Your task to perform on an android device: My wife told me that before purchasing any shirt, compare the price of it with that of other sellers. This Mens Patchwork Button Up Corduroy Preppy Plaid Hooded Shirts seems good, and I want to purchase it, but I need to compare its price with other sellers. So compare the price of the Mens Patchwork Button Up Corduroy Preppy Plaid Hooded Shirts with other sellers in the Banggood app.
Image 0: 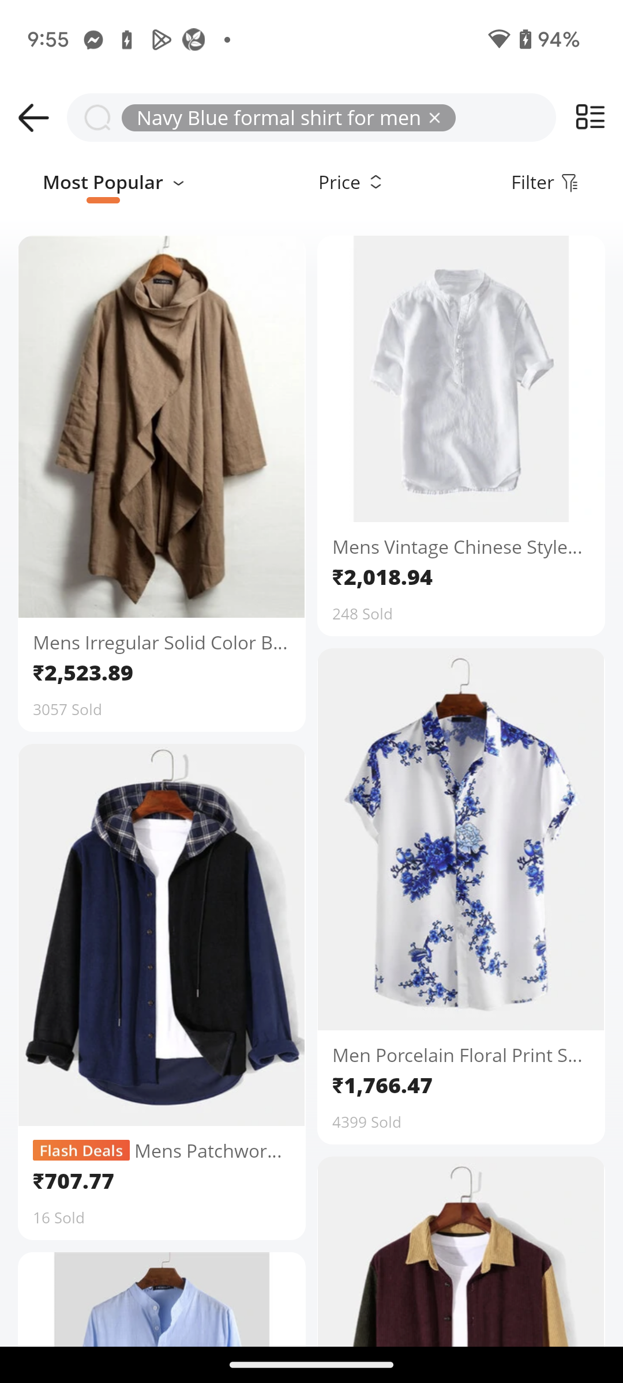
Click on the Mens Patchwork Button Up Corduroy Preppy Plaid Hooded Shirts to view the price of other sellers of this product.
Step 0: click (161, 935)
Image 2: 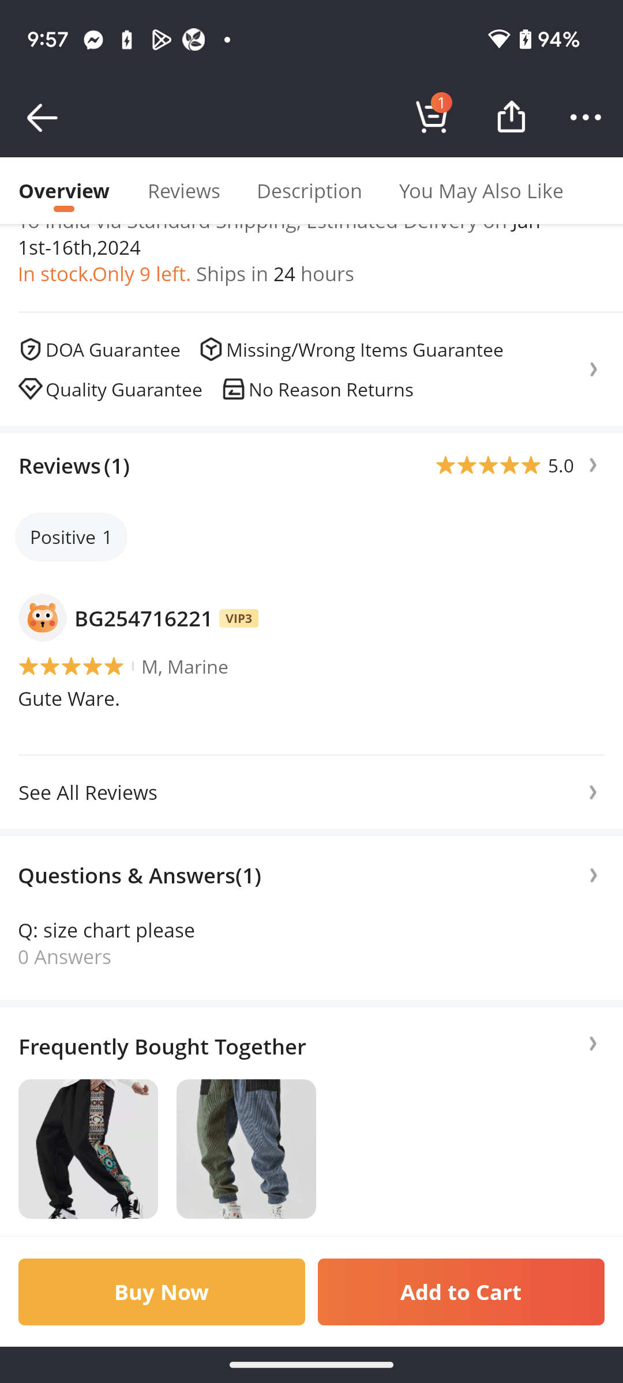
Scroll down to view other sellers price of this shirt.
Step 2: scroll down
Image 3: 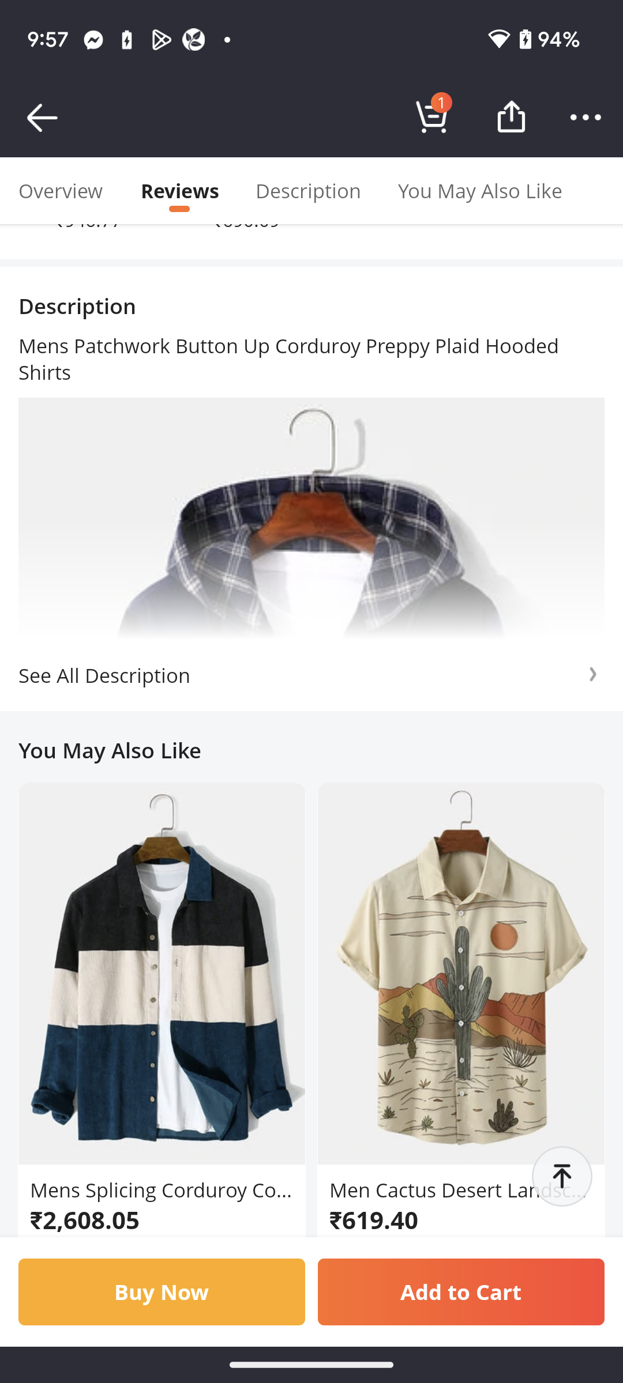
Scroll down to view other sellers price of this shirt.
Step 3: scroll down
Image 4: 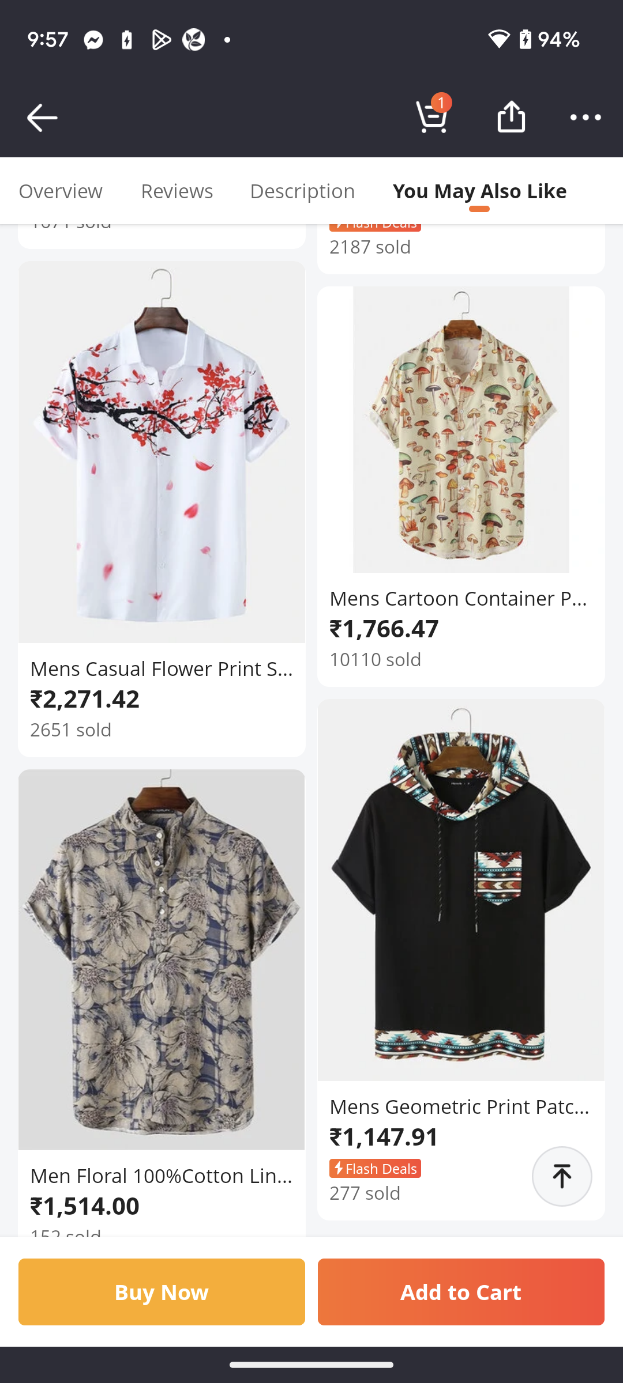
Scroll down to view other sellers price of this shirt.
Step 4: scroll down